Your task to perform on an android device: I want to send the Dinner-veg pdf to Thomas123@gmail.com via the Gmail app.
Image 0: 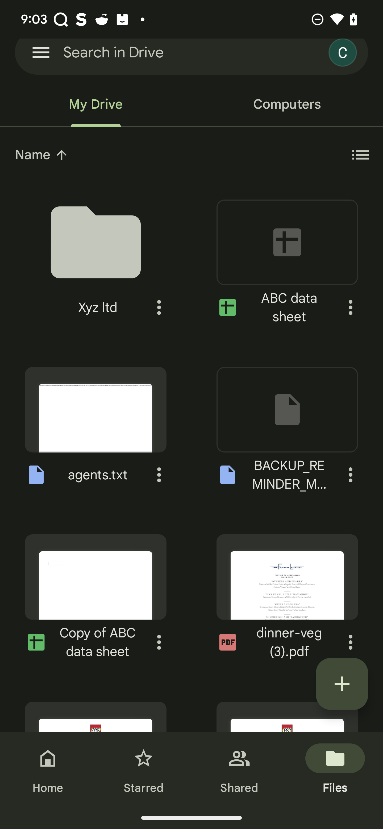
Click on the more option to share a dinner-veg pdf file 
Step 0: click (351, 642)
Image 1: 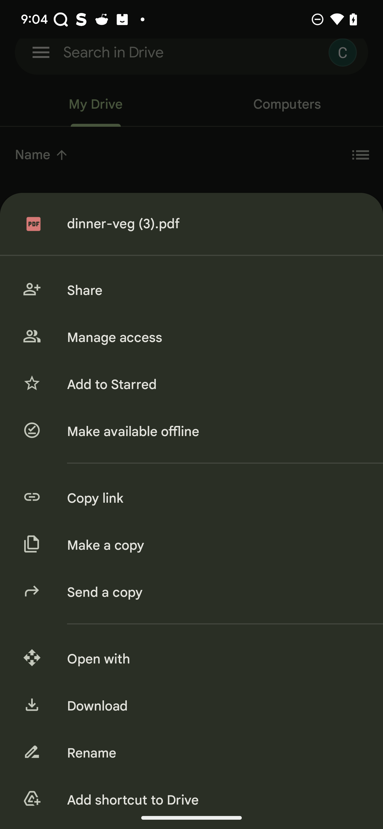
Click on the share option
Step 1: click (214, 290)
Image 2: 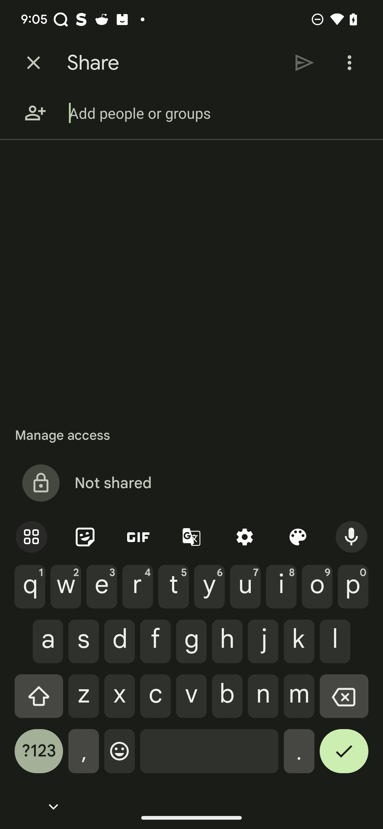
Add Thomas123@gmail.com
Step 2: type "Thomas123@gmail.com"
Image 3: 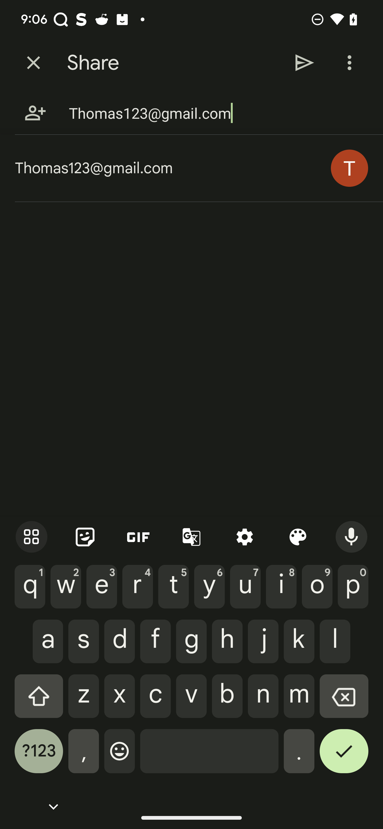
Click on the send button
Step 3: click (305, 63)